Your task to perform on an android device: I want to view the U.S. POLO ASSN. brand sports shoes and view the price and features
Image 0: 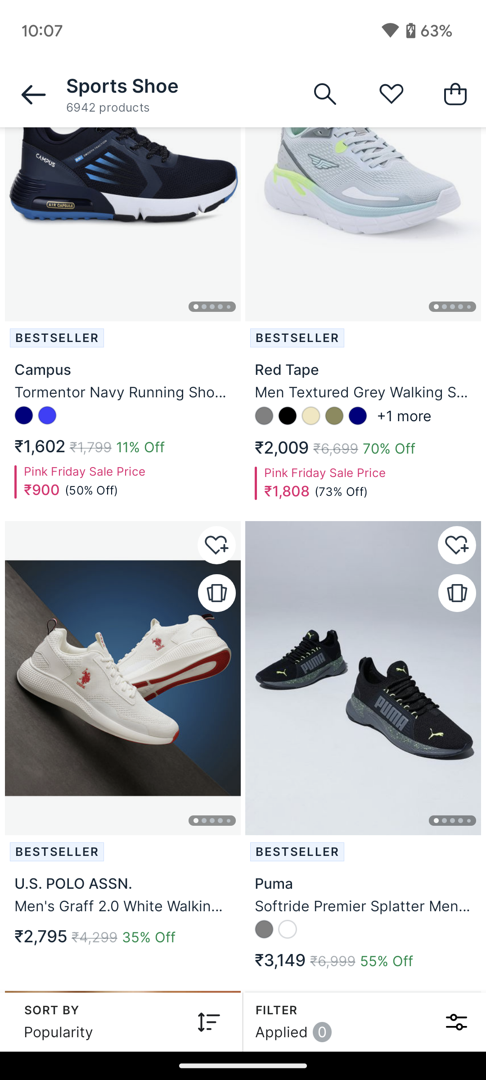
Click on the us polo assn white shoes
Step 0: click (146, 639)
Image 1: 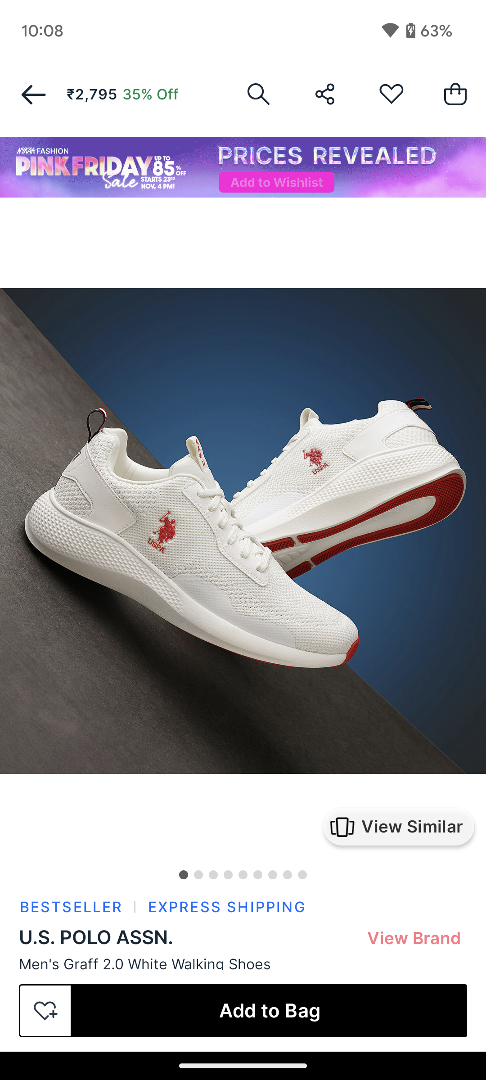
Scroll up to view the price 
Step 1: scroll down
Image 2: 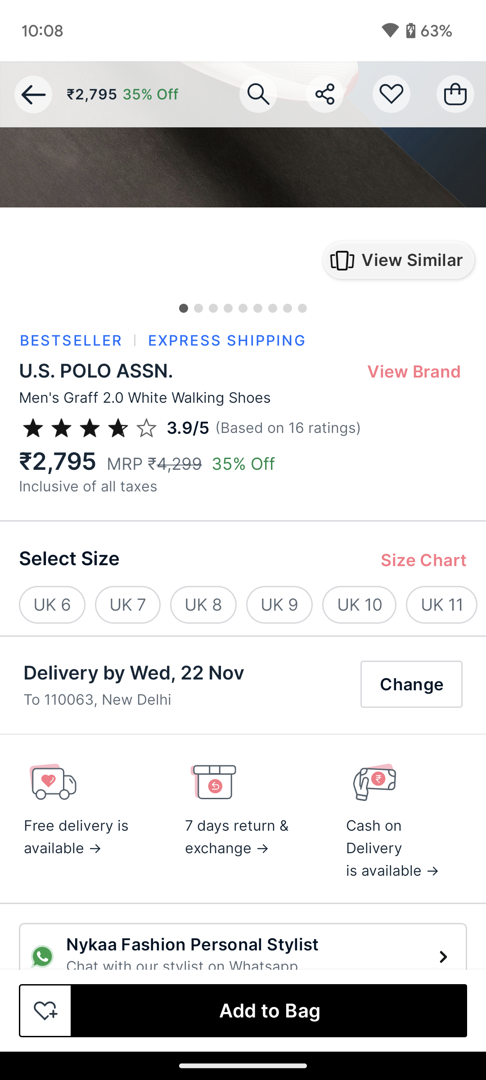
Scroll up to view the shoes details 
Step 2: scroll down
Image 3: 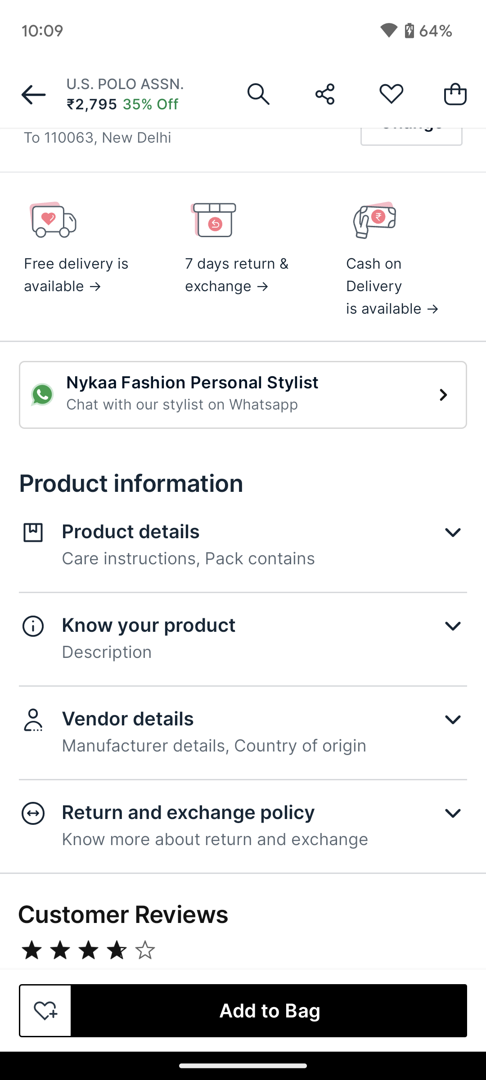
Click on the product details option 
Step 3: click (426, 531)